Your task to perform on an android device: Shop for ORIGINALS shoes in the Adidas app.
Image 0: 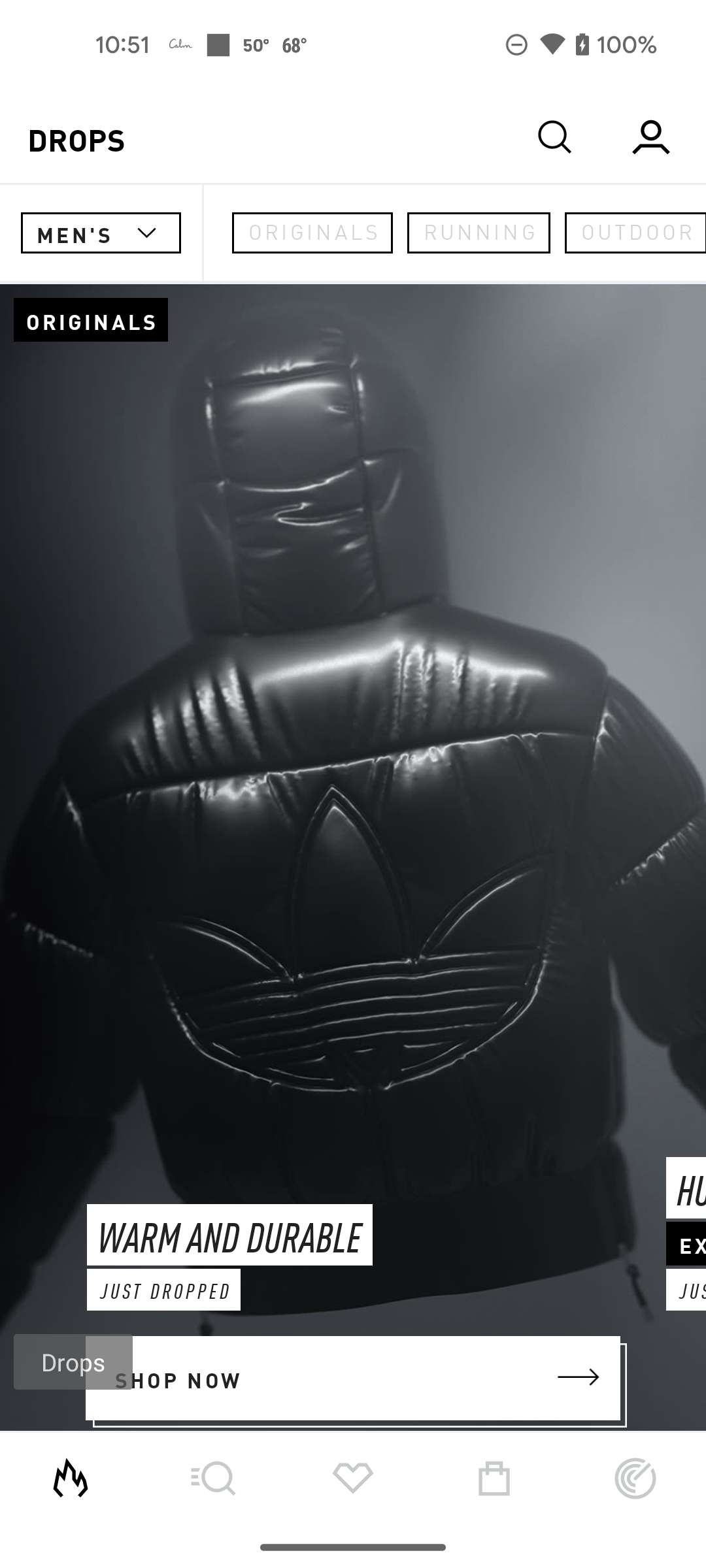
ORIGINALS shoes 
Step 0: click (555, 137)
Image 1: 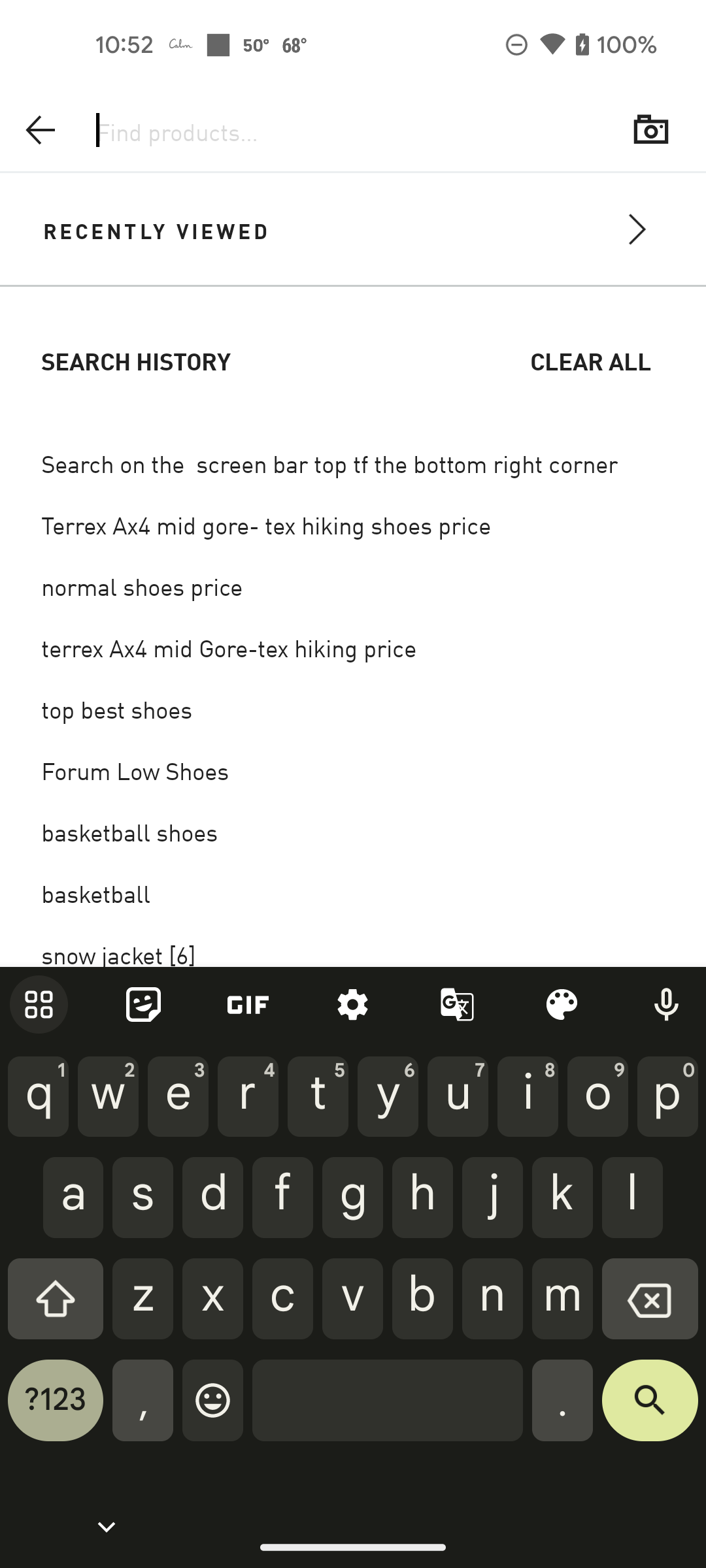
Originals shoes
Step 1: type "originals shoes"
Image 2: 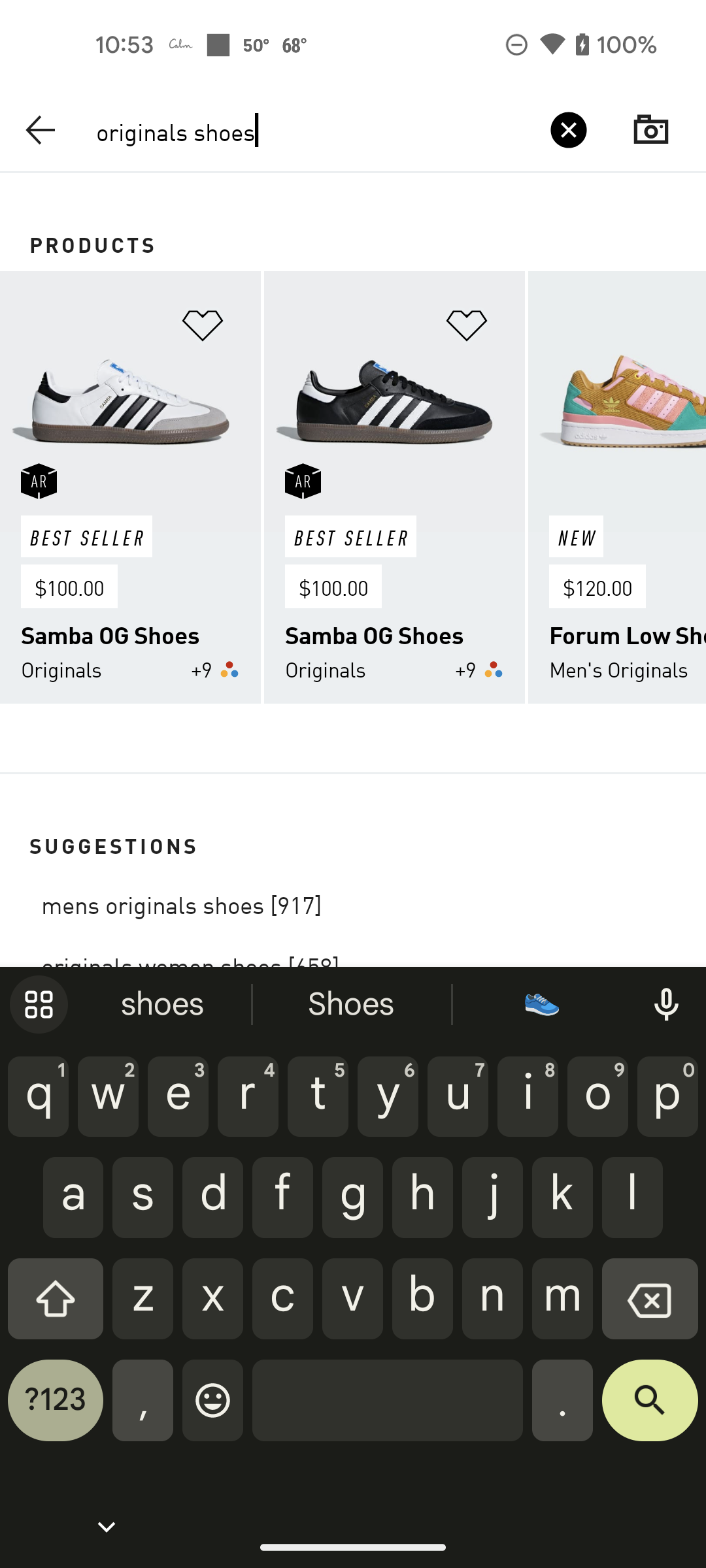
search on the screen bar top of the right bottom
Step 2: click (650, 1410)
Image 3: 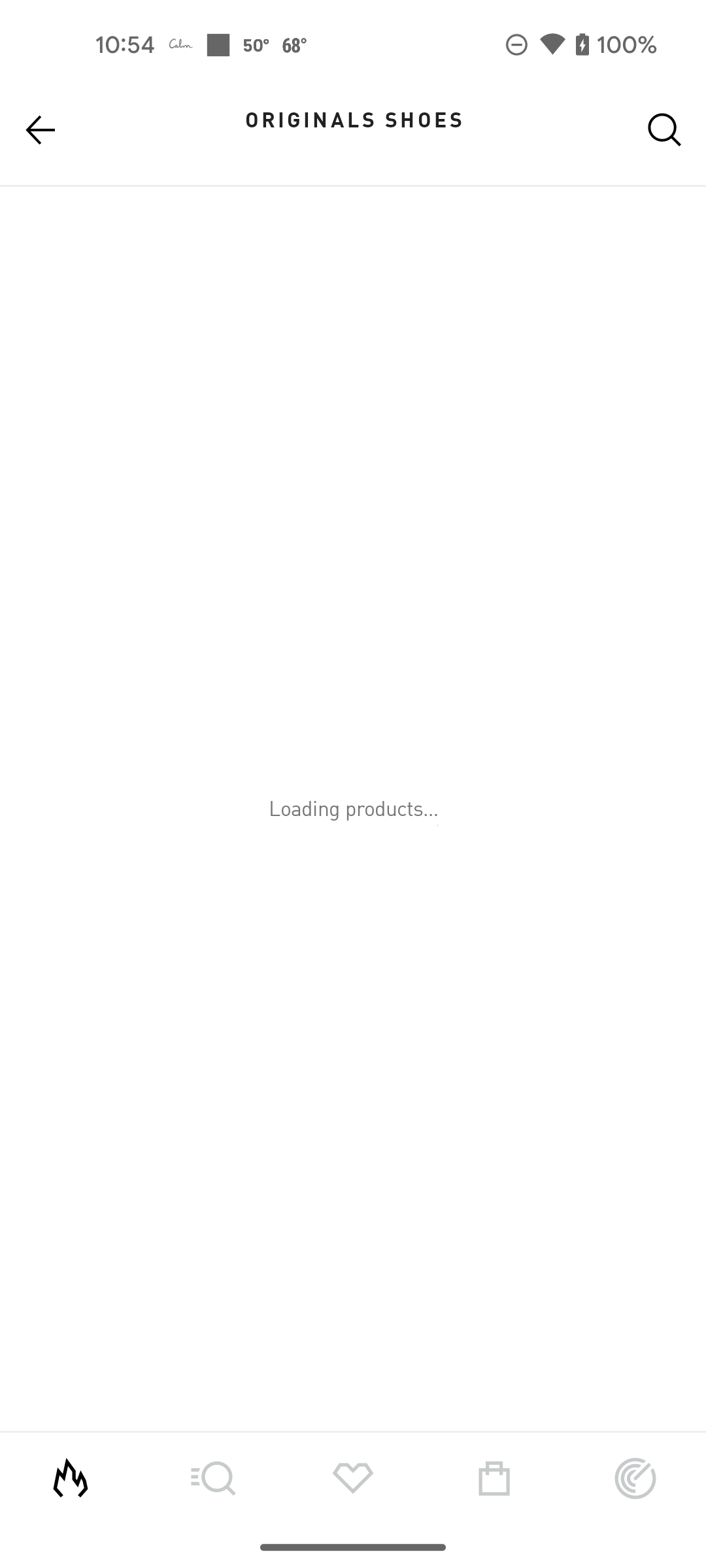
search on the screen bar top of the right bottom
Step 3: wait